Your task to perform on an android device: I want to rename Family folder to Memories
Image 0: 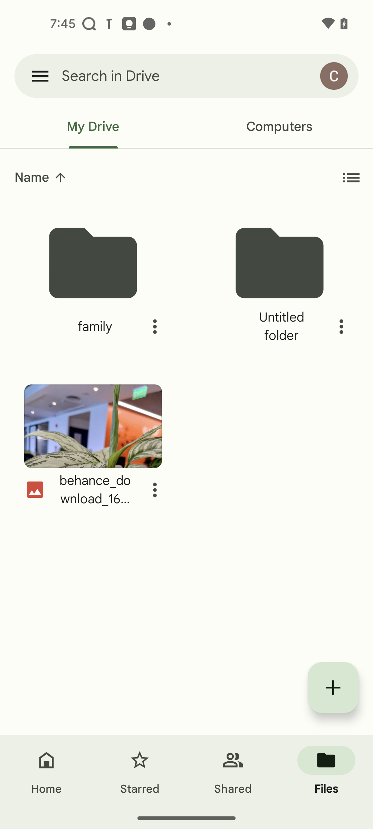
click on the 3 dot icon of family folder
Step 0: click (155, 326)
Image 1: 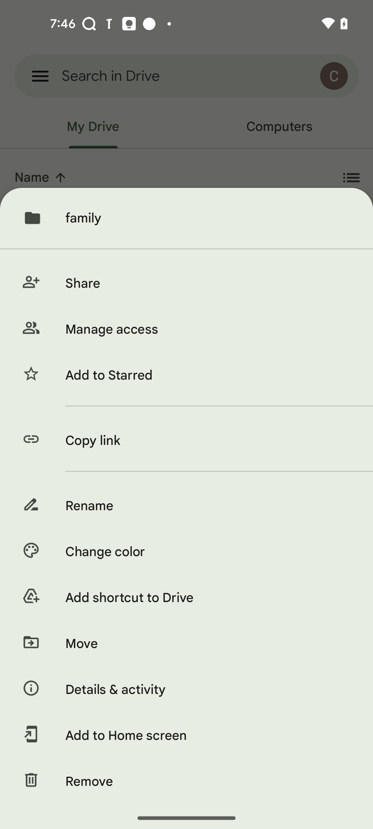
click on the rename option
Step 1: click (208, 506)
Image 2: 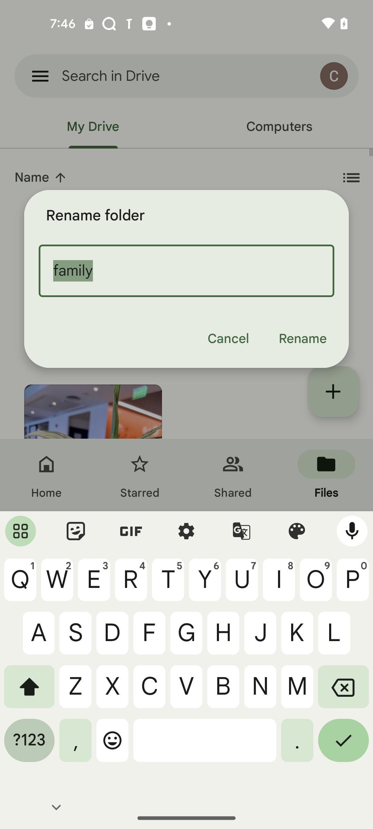
enter the name memories 
Step 2: type "Memories"
Image 3: 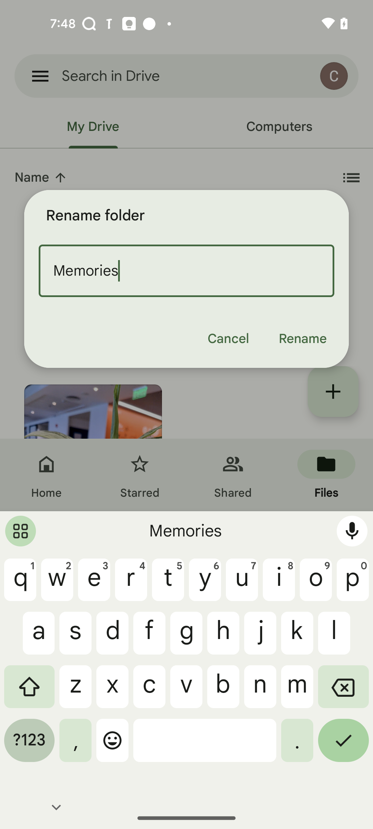
click on the rename button
Step 3: click (302, 339)